Your task to perform on an android device: I'm going to Clock Works for dinner today; please provide me traffic updates so that I can get there quickly.
Image 0: 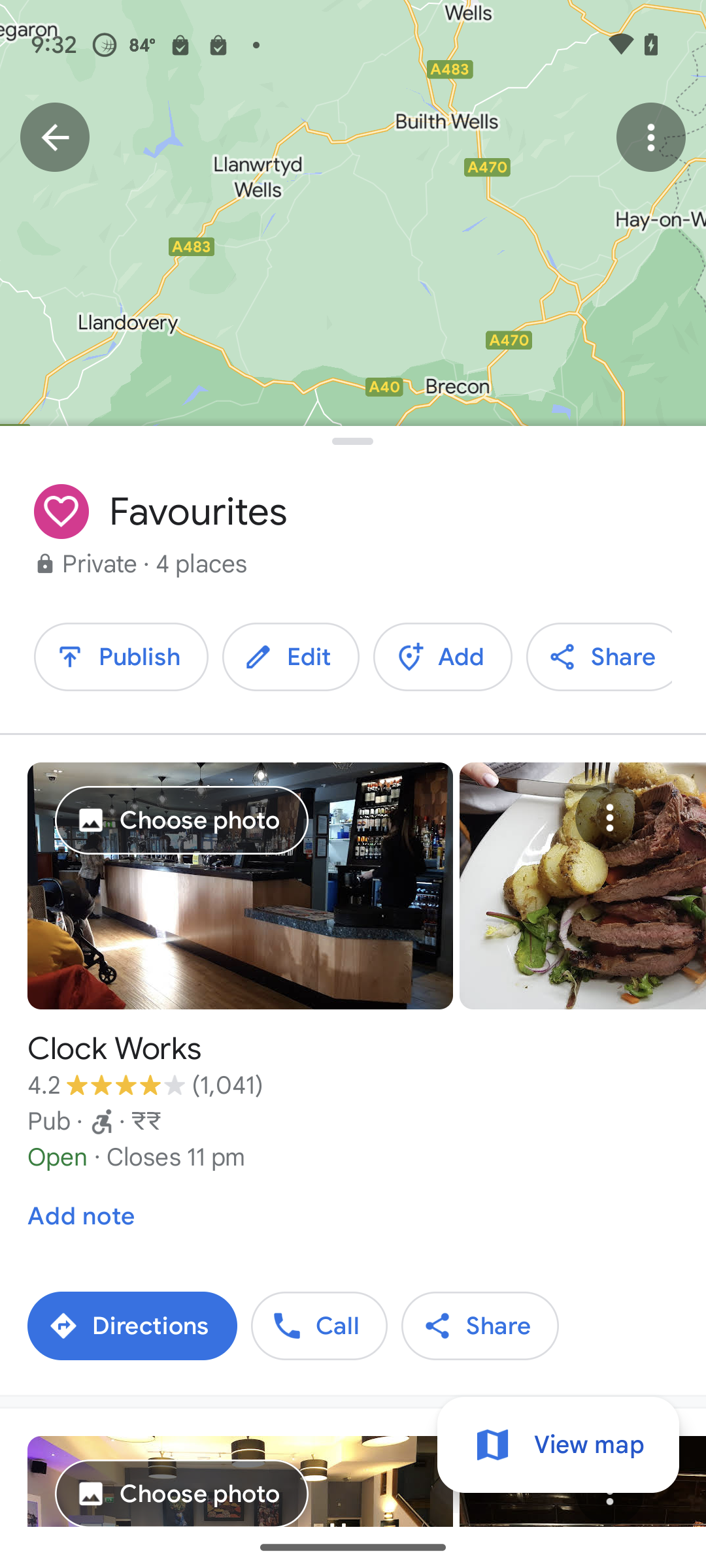
Click on the directions button of the Clock Works
Step 0: click (132, 1326)
Image 1: 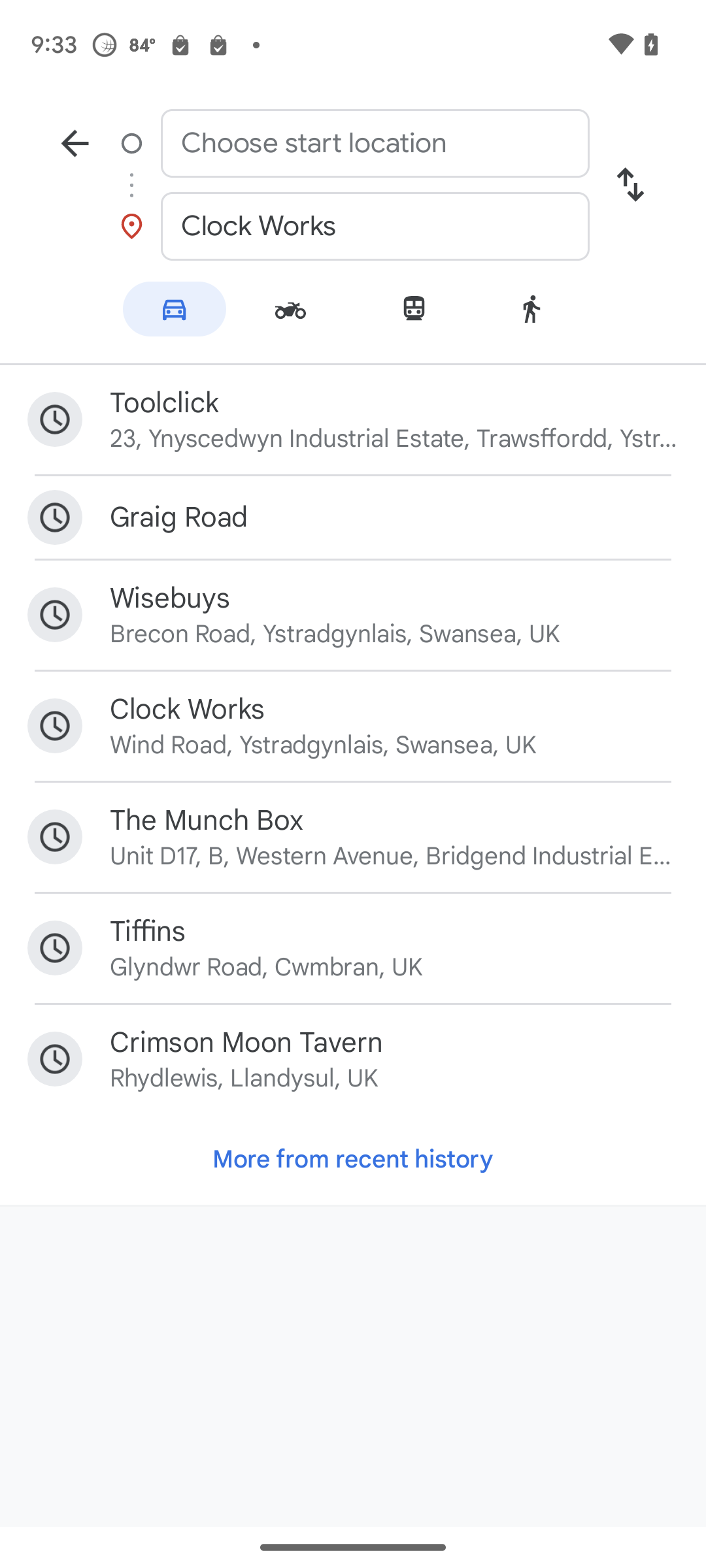
Click on the start location textbox
Step 1: click (375, 143)
Image 2: 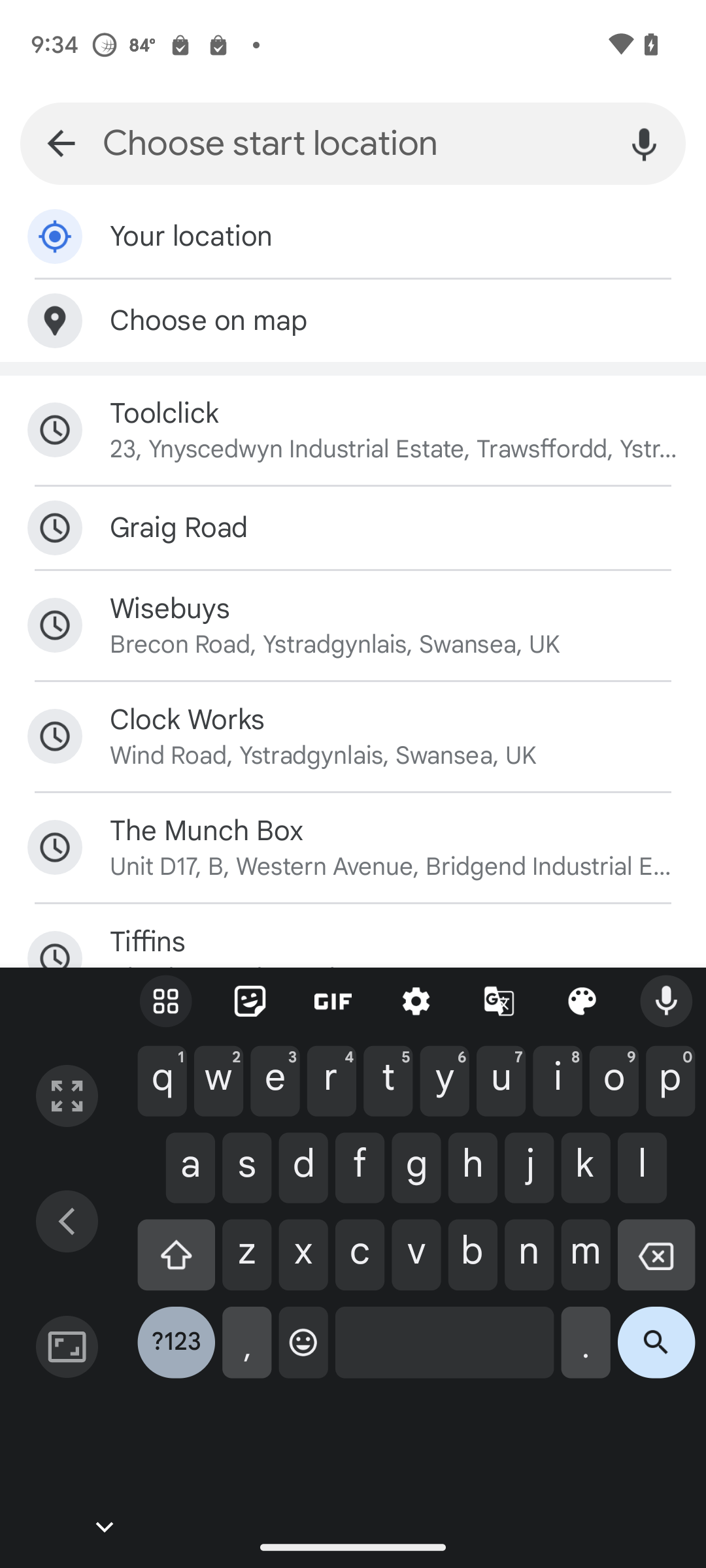
Click on the second recent search
Step 2: click (394, 527)
Image 4: 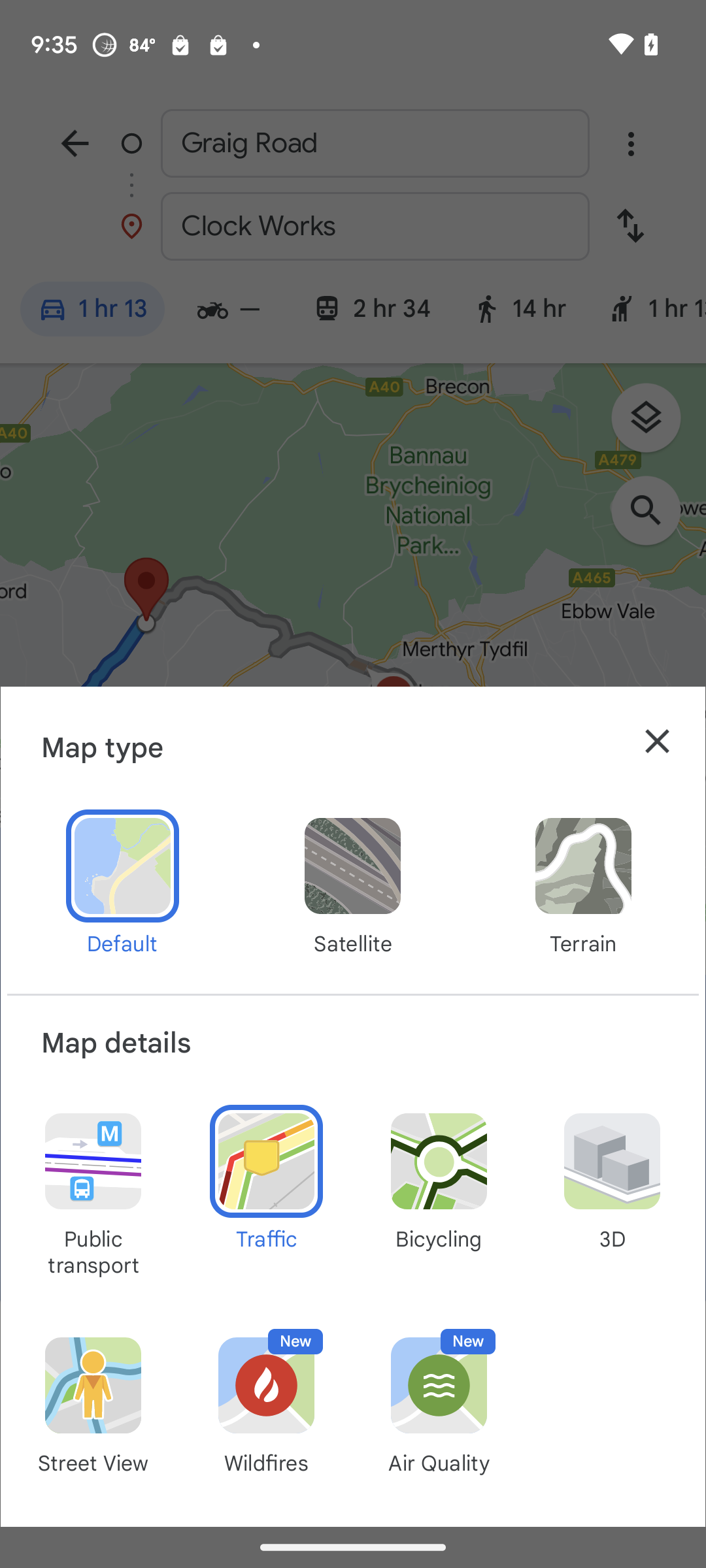
Click on the cross icon
Step 4: click (657, 741)